Your task to perform on an android device: Shop for Nike By You shoes by applying the Brand filter in the Nike app .
Image 0: 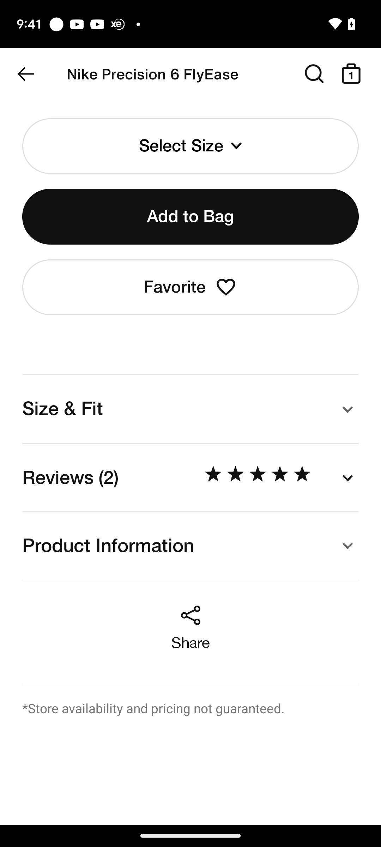
Go back to the previous screen
Step 0: press back button
Image 1: 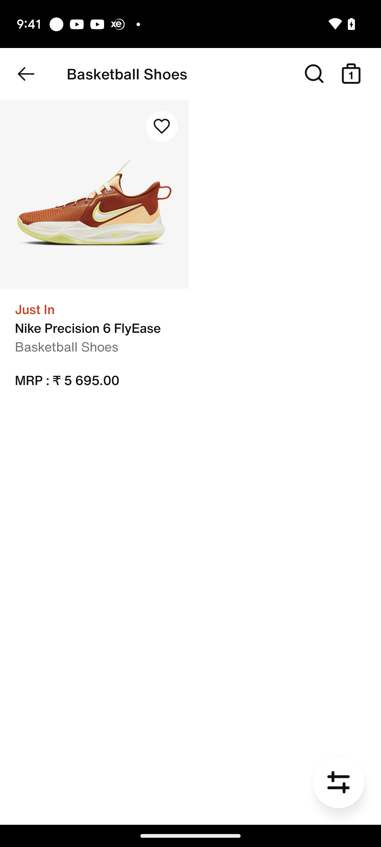
Go back to the previous screen
Step 1: press back button
Image 2: 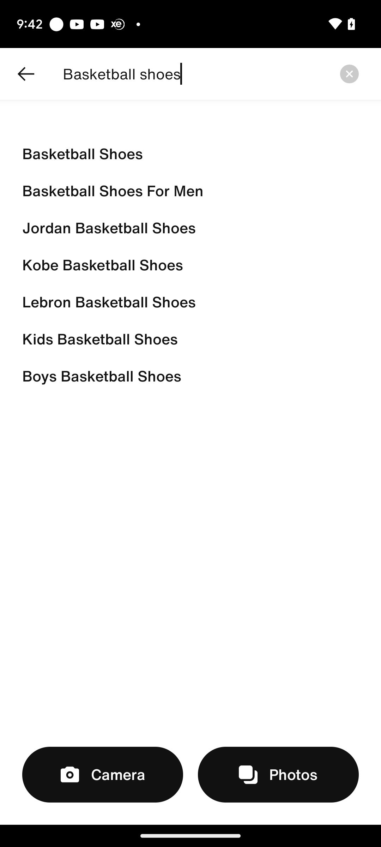
Click on the the first search result
Step 2: click (201, 154)
Image 3: 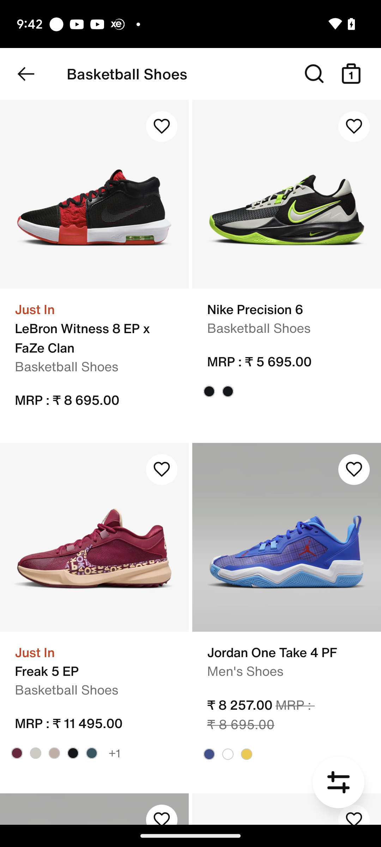
Select the filter option
Step 3: click (338, 782)
Image 4: 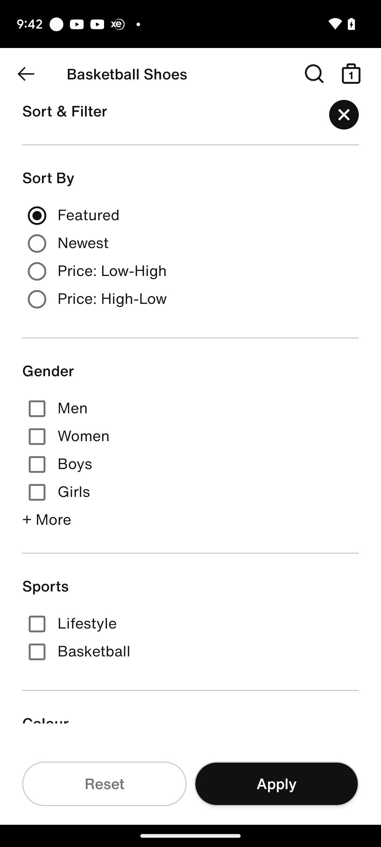
Swipe up to select brand
Step 4: scroll down
Image 5: 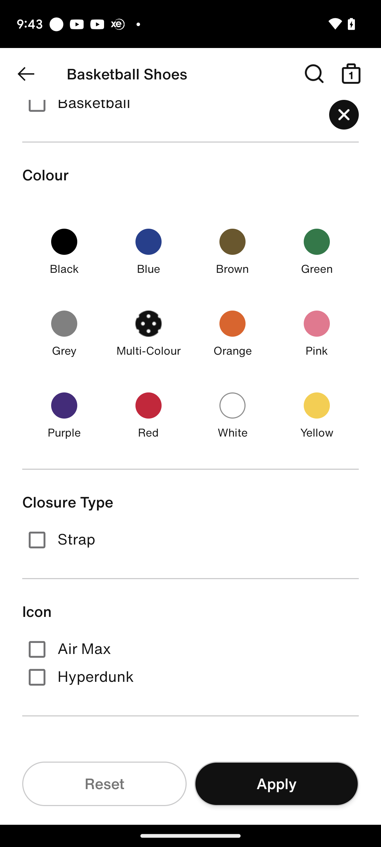
Swipe up to select brand
Step 5: scroll down
Image 6: 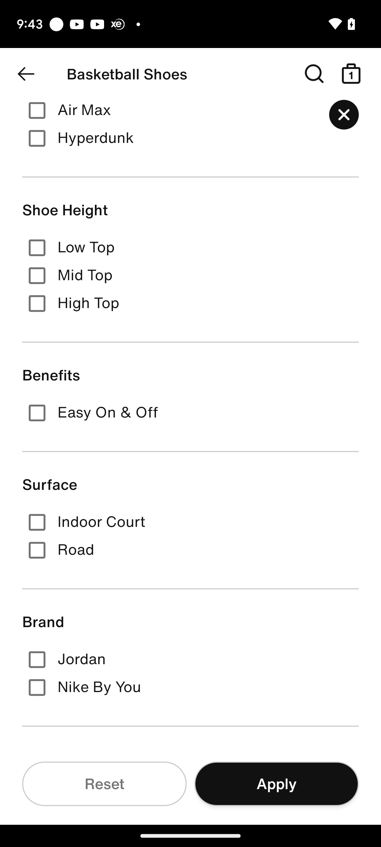
Select the  nike by you
Step 6: click (94, 690)
Image 7: 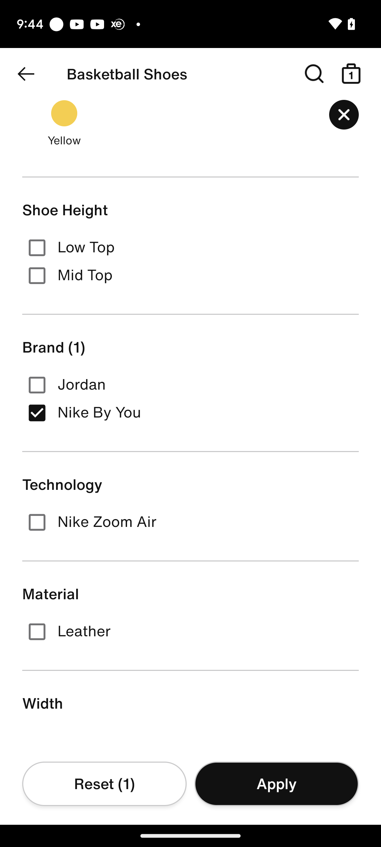
Click on the apply option
Step 7: click (276, 783)